Your task to perform on an android device: I think I should create a Yoga folder on Google Drive to keep all of the relevant files in an organized manner.
Image 1: 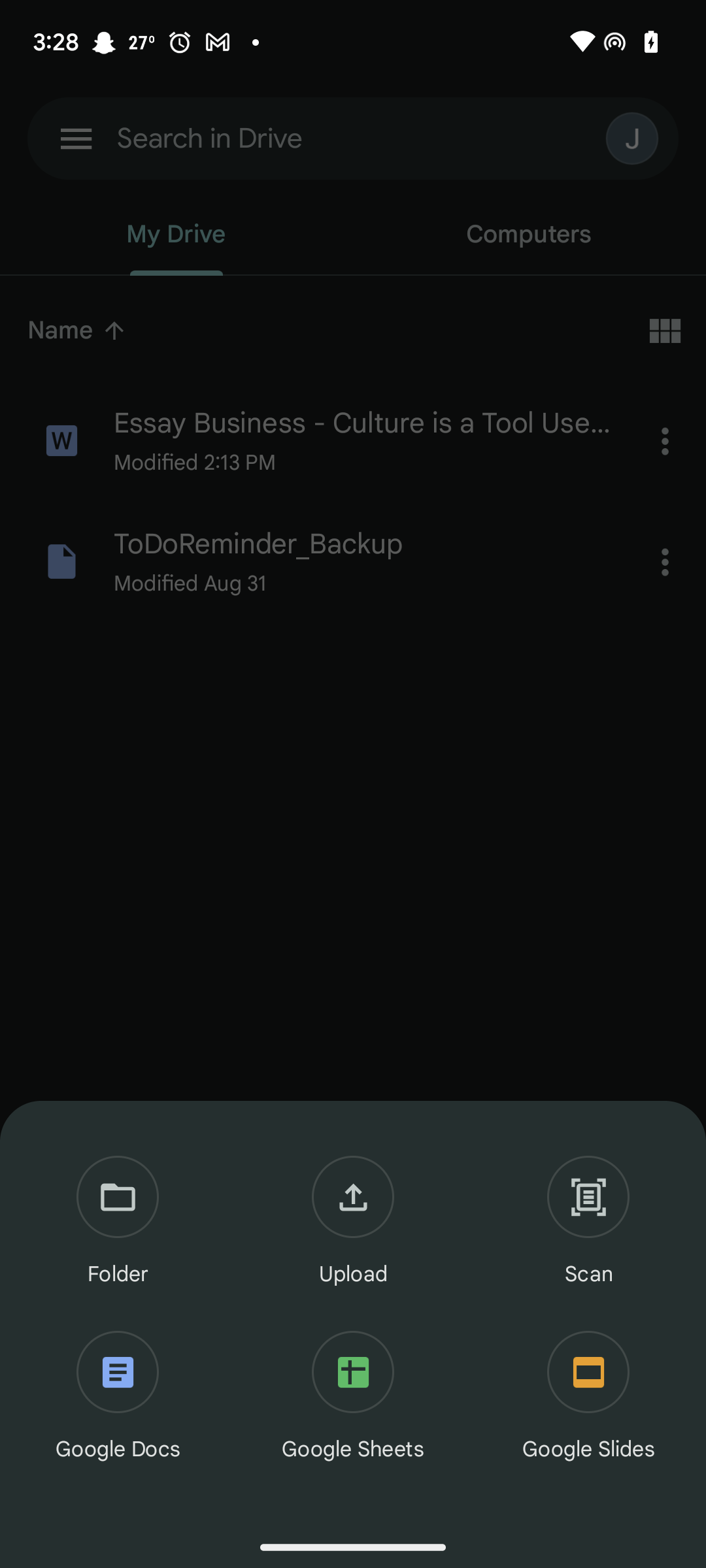
Click on the folder option
Step 1: click (118, 1222)
Image 2: 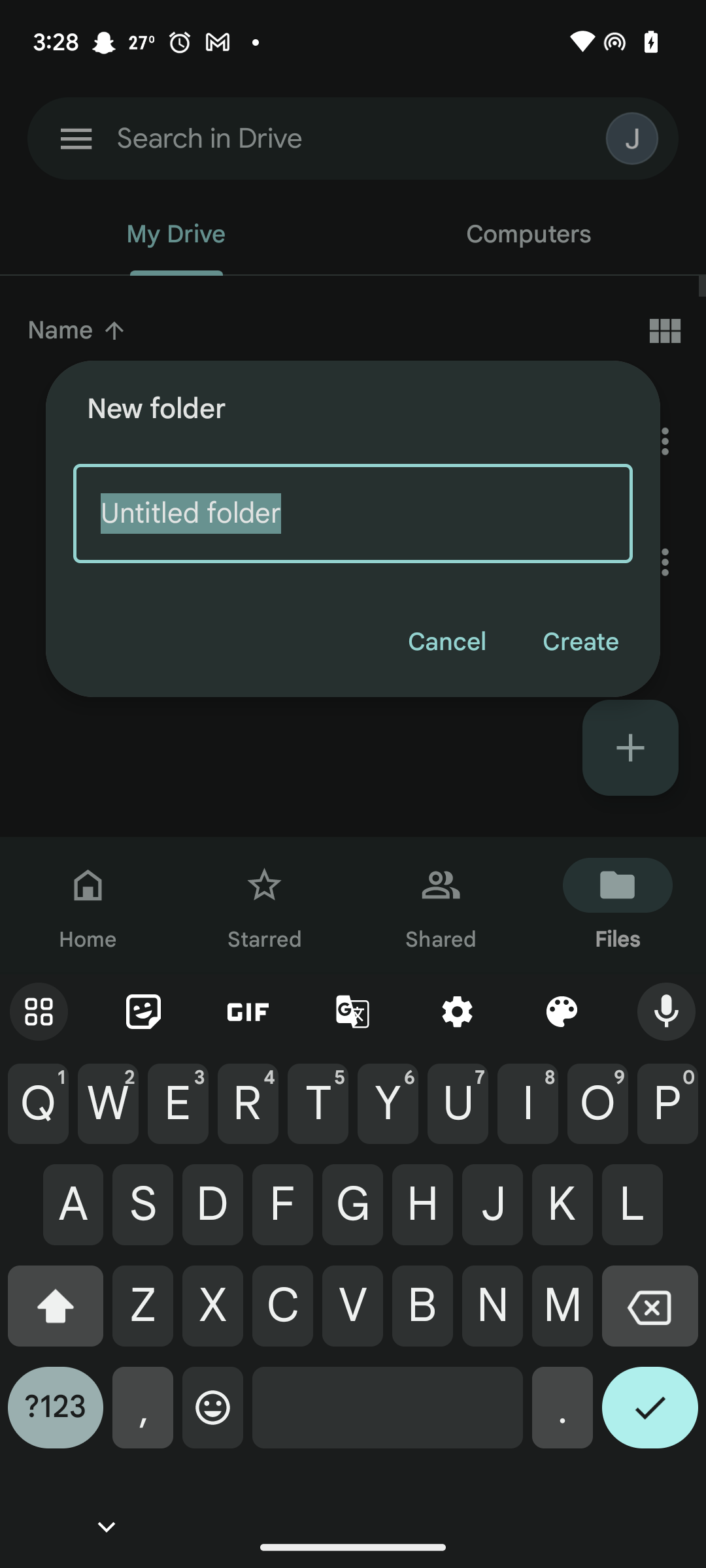
Click on the cross icon on the keyboard
Step 2: click (650, 1316)
Image 3: 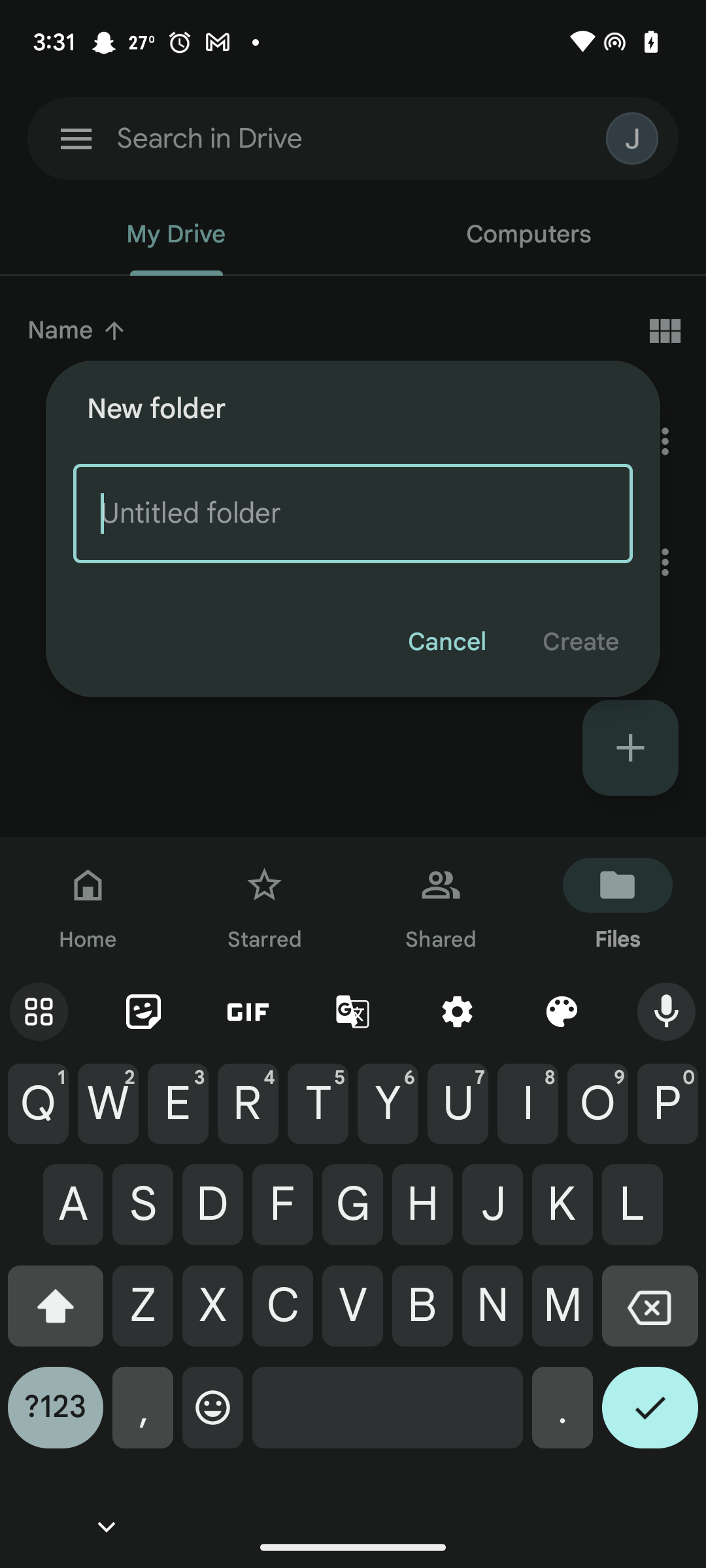
Enter the folder name as "Yoga"
Step 3: type "Yoga"